Your task to perform on an android device: In the Khan Academy app , Practice the maths questions on the basis of studying the topics .
Image 1: 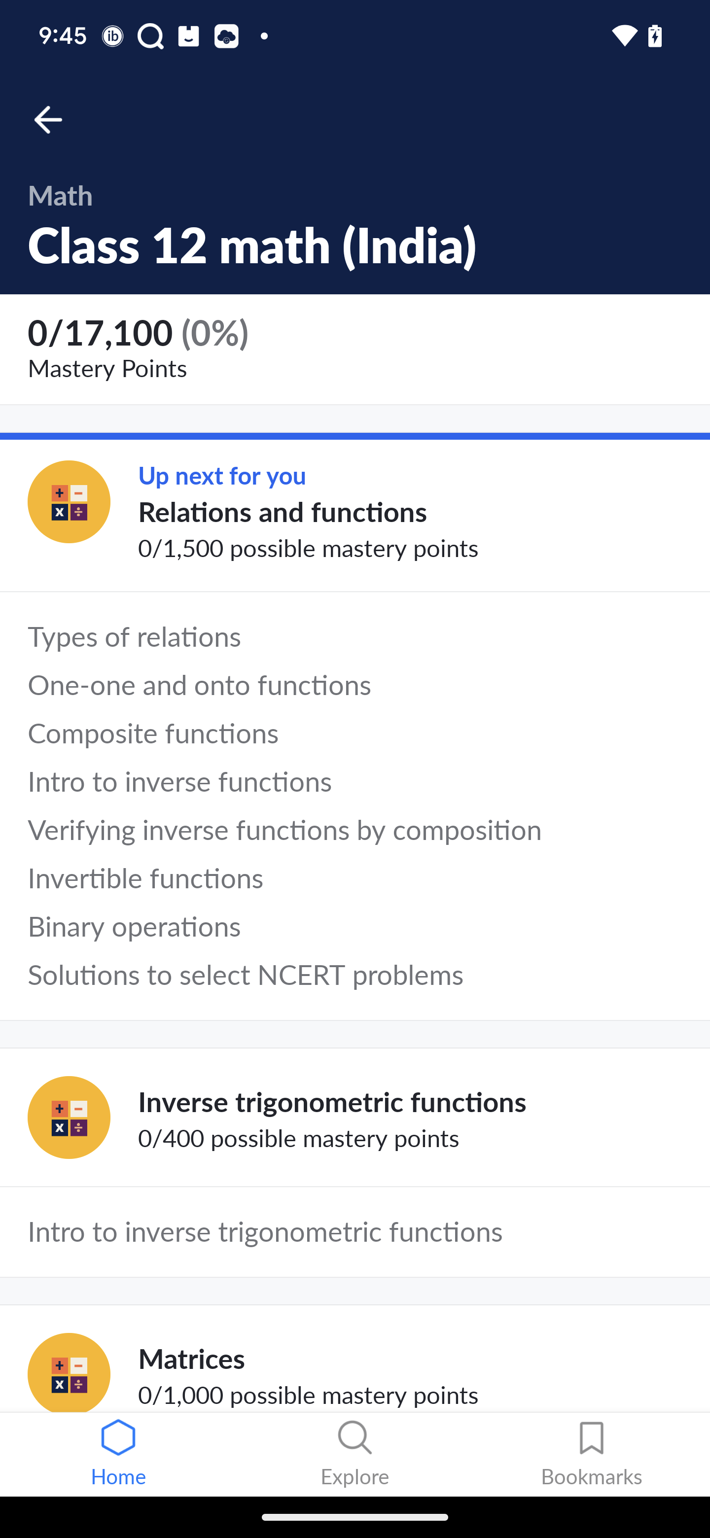
Click on the relation and Function
Step 1: click (396, 512)
Image 2: 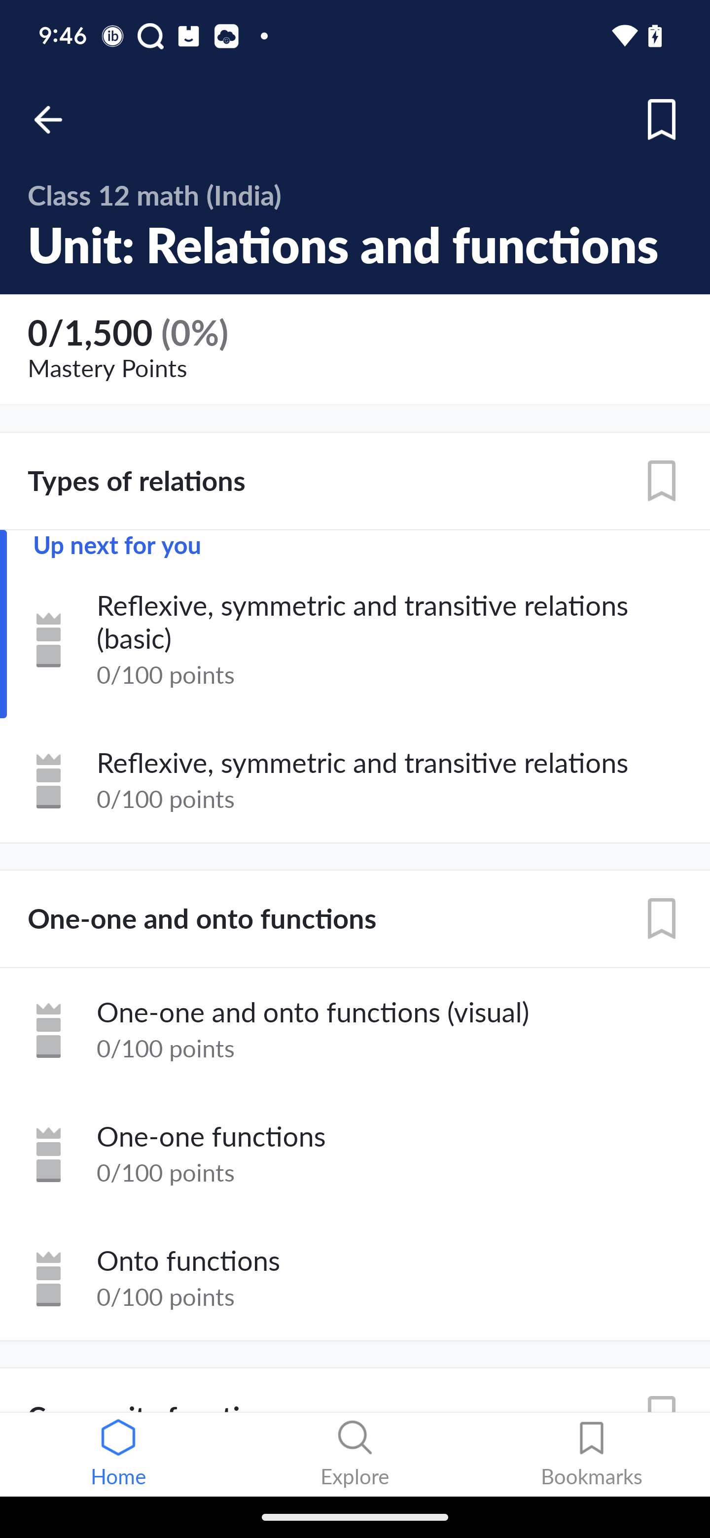
Click on the first topic
Step 2: click (390, 622)
Image 3: 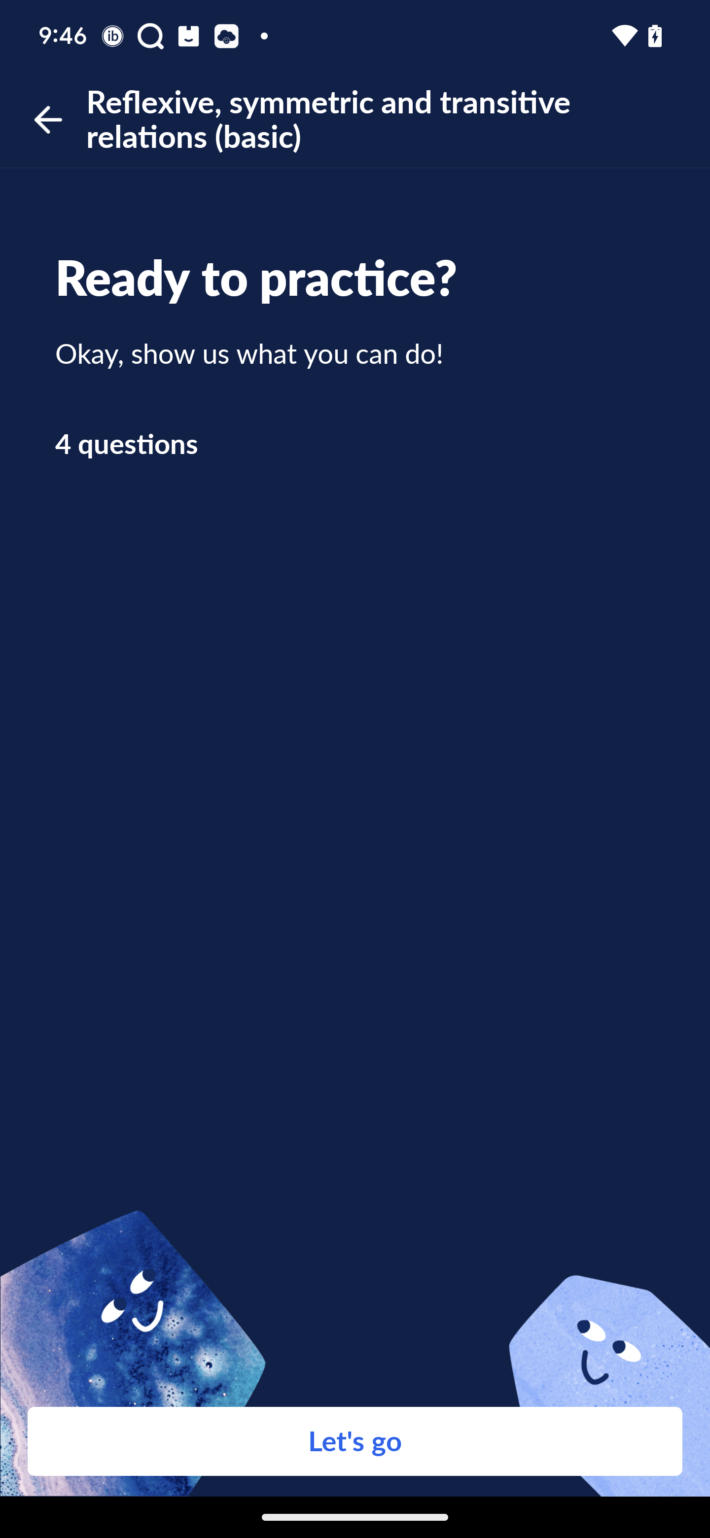
Click on the lets go button to start the practice
Step 3: click (355, 1441)